Your task to perform on an android device: Open the side chef app and give the review, That was a delicious  for Rustic Fruit trat 
Image 0: 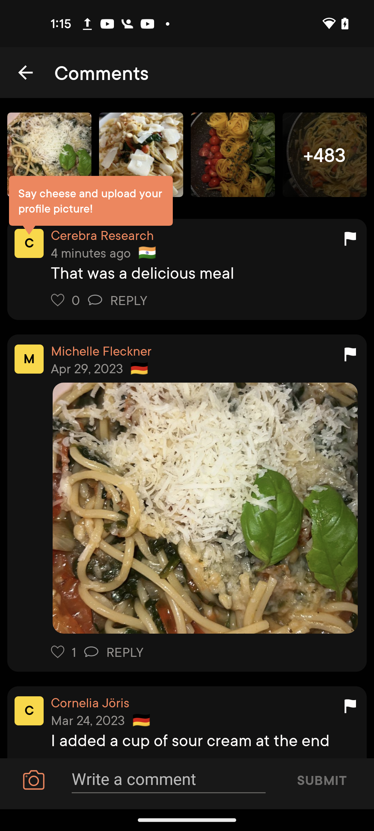
open sidechef app
Step 0: open app "SideChef"
Image 1: 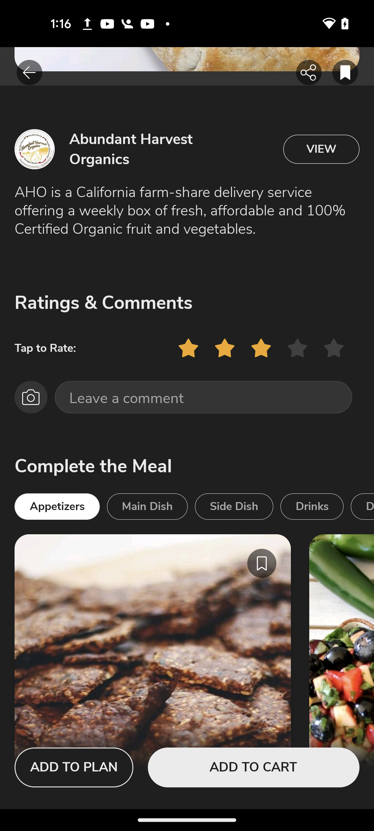
Click on the leave a comment section 
Step 1: click (203, 397)
Image 2: 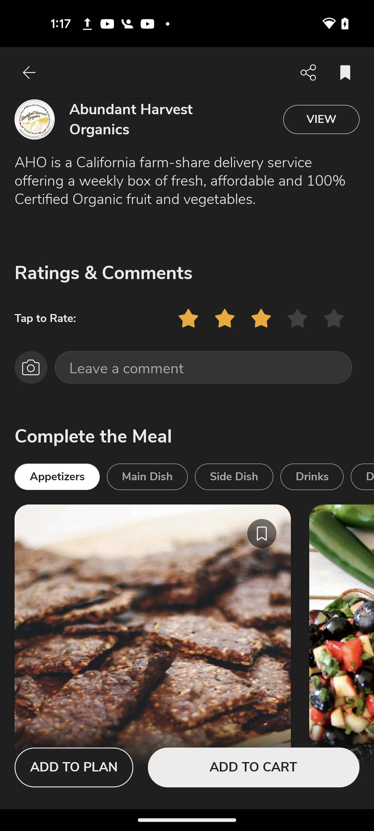
Click on the leave a comment section 
Step 2: wait
Image 3: 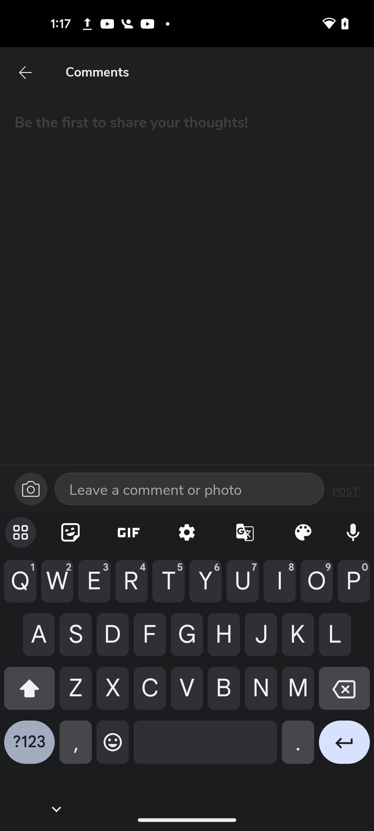
Enter a review That was a delicious 
Step 3: type "That was a delicious"
Image 4: 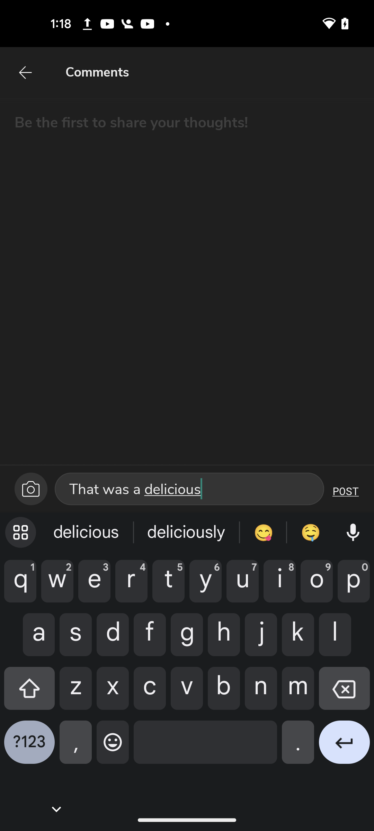
Click on the post button at the right side of the screen 
Step 4: click (346, 491)